Your task to perform on an android device: As the Centrino brand shoes are very comfortable and have a long life, view the Centrino brand men party wear shoes in black color in the Amazon app.
Image 0: 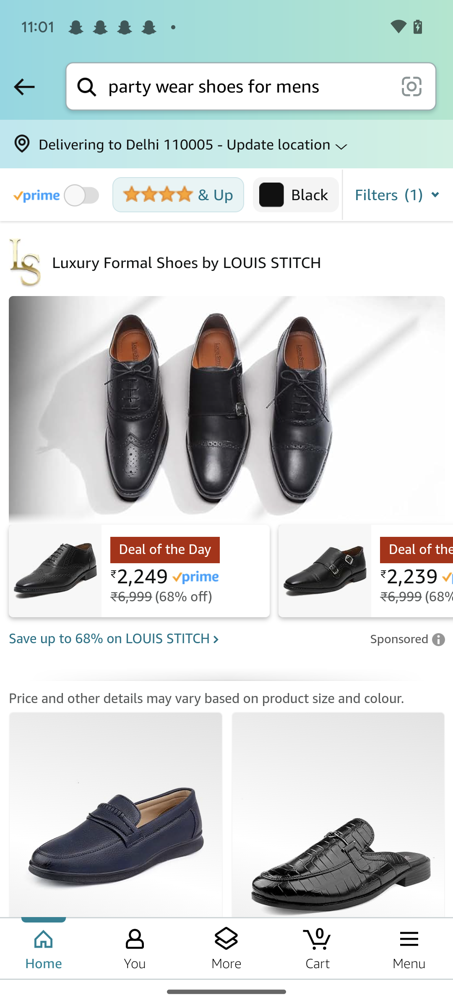
Click on the filters button
Step 0: click (388, 194)
Image 1: 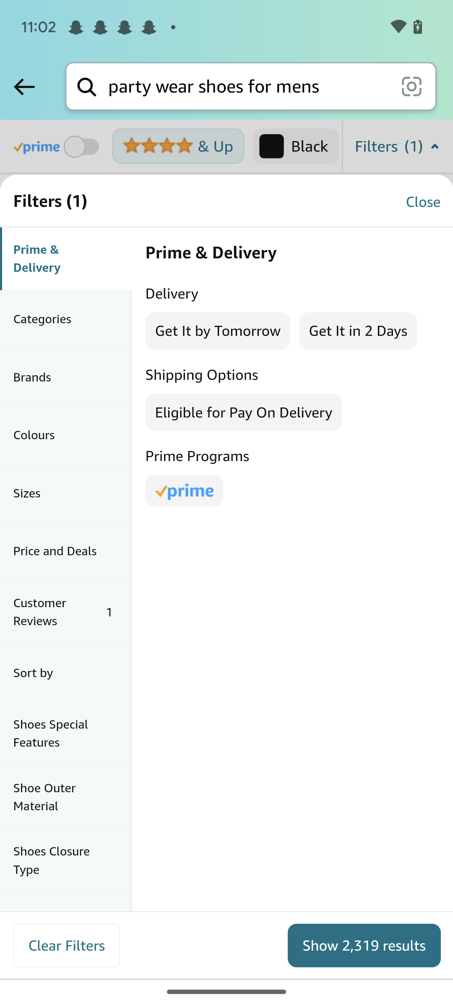
Click on the brands option
Step 1: click (66, 377)
Image 2: 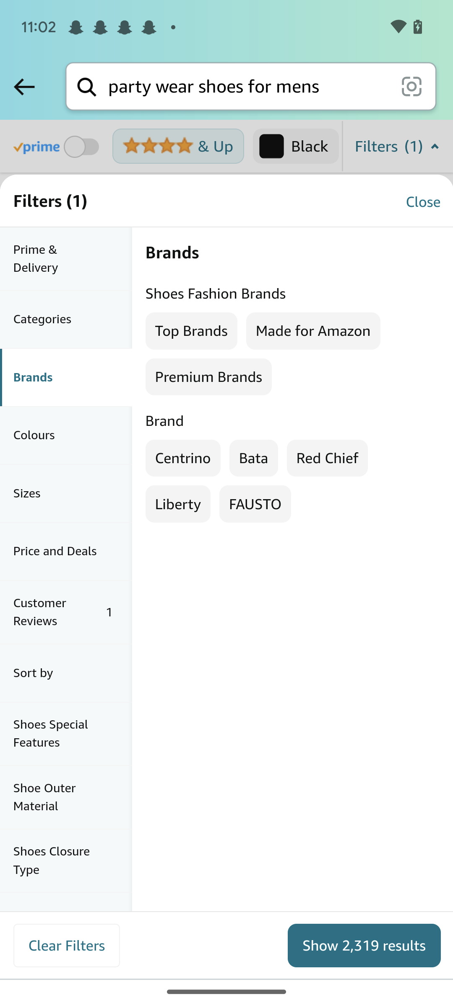
Click on the Centrino brand
Step 2: click (182, 457)
Image 3: 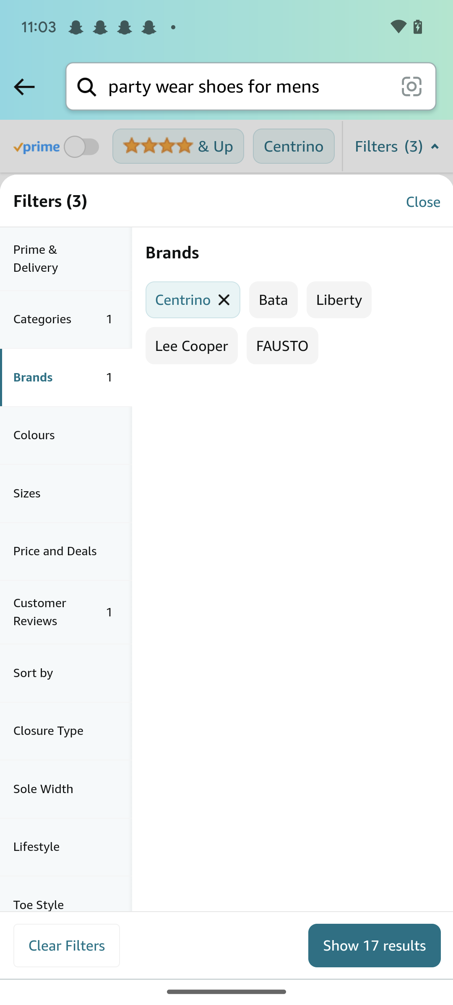
Click on the colours option
Step 3: click (66, 435)
Image 4: 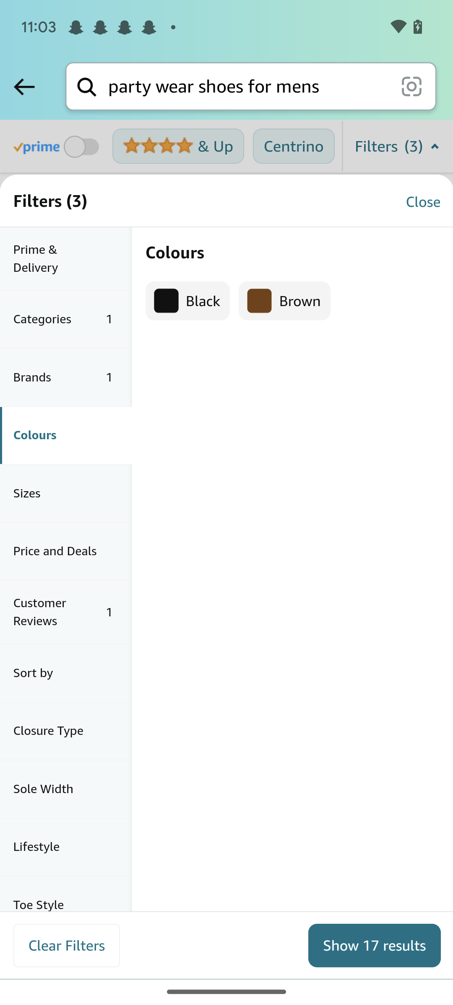
Click on the black colour
Step 4: click (203, 300)
Image 5: 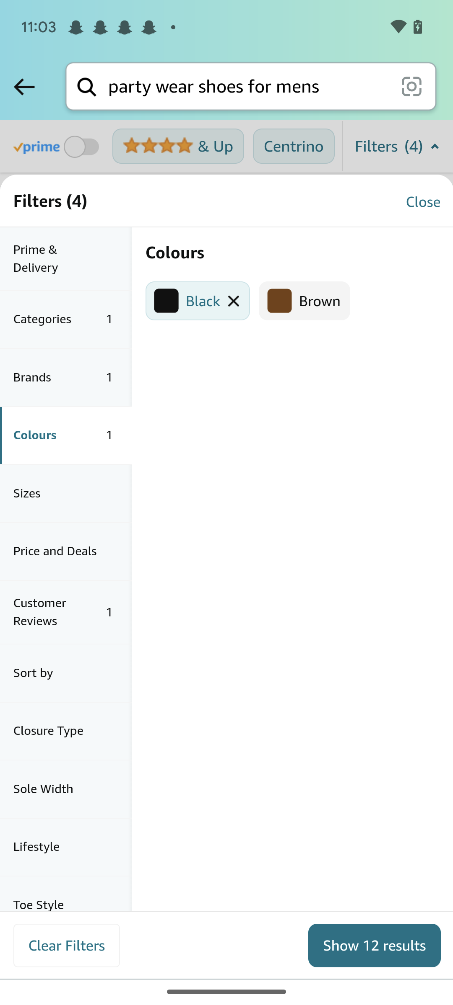
Click on the show 12 results button
Step 5: click (375, 944)
Image 6: 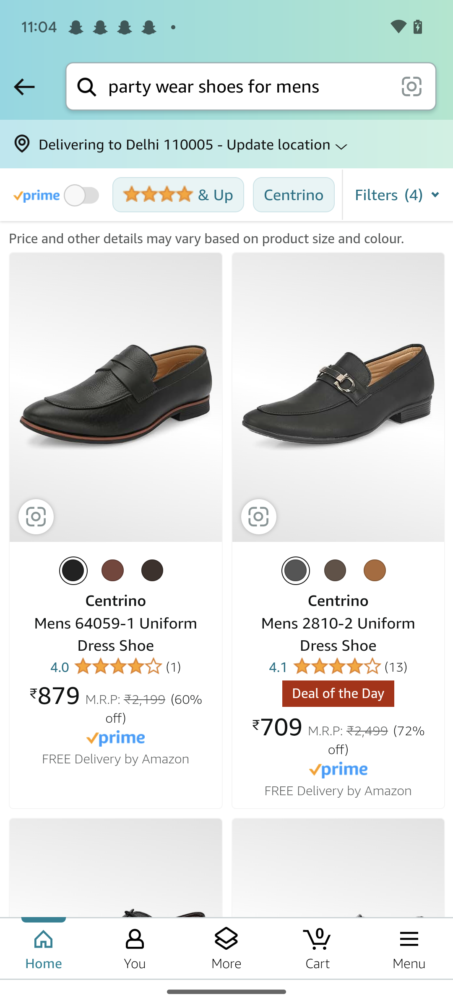
Open the second product
Step 6: click (338, 397)